Your task to perform on an android device: Read the review of Levis mens denim jeans
Image 0: 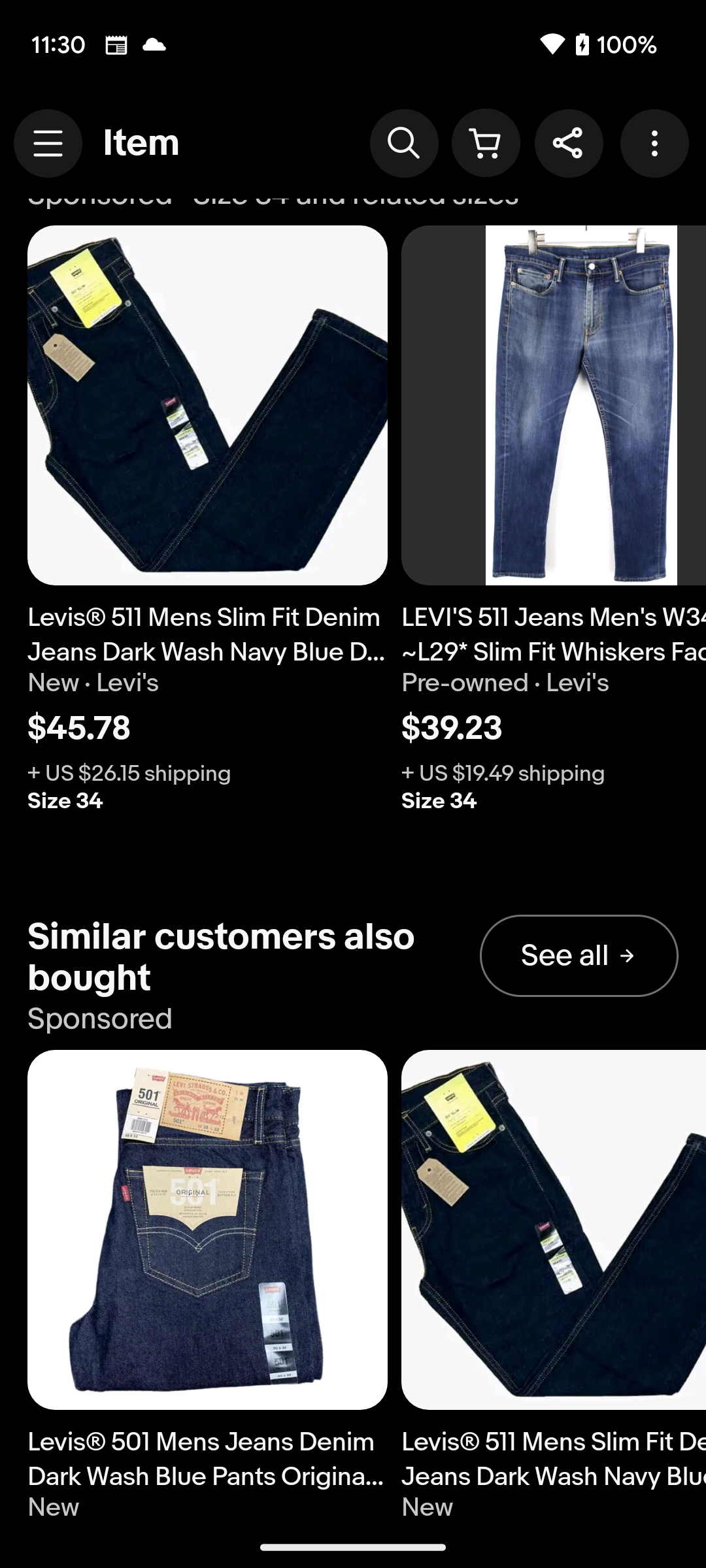
Go back to the previous page
Step 0: press back button
Image 1: 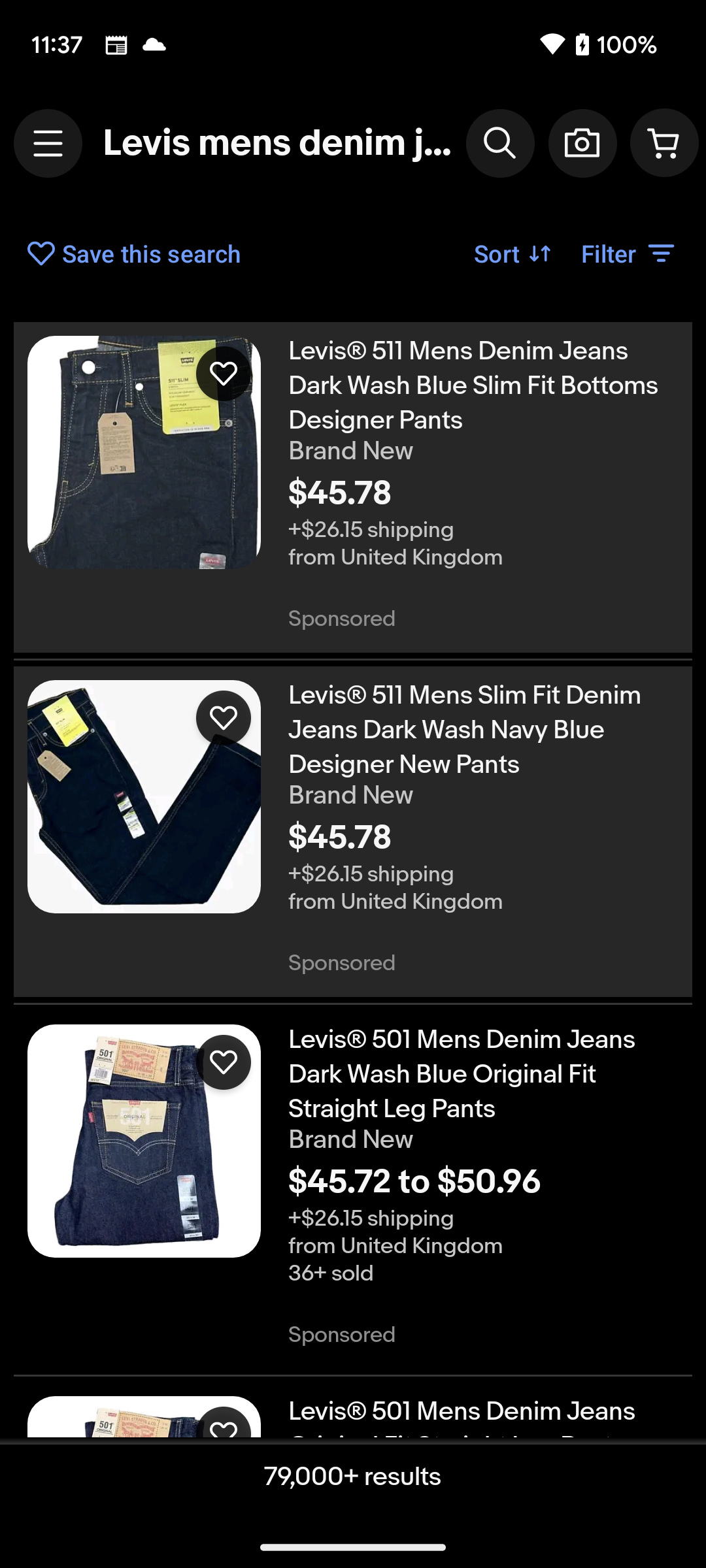
Click on the Levi's 511 Mens Denim Jeans Dark Wash Blue Slim Fit Bottoms Designer Pants
Step 1: click (483, 385)
Image 2: 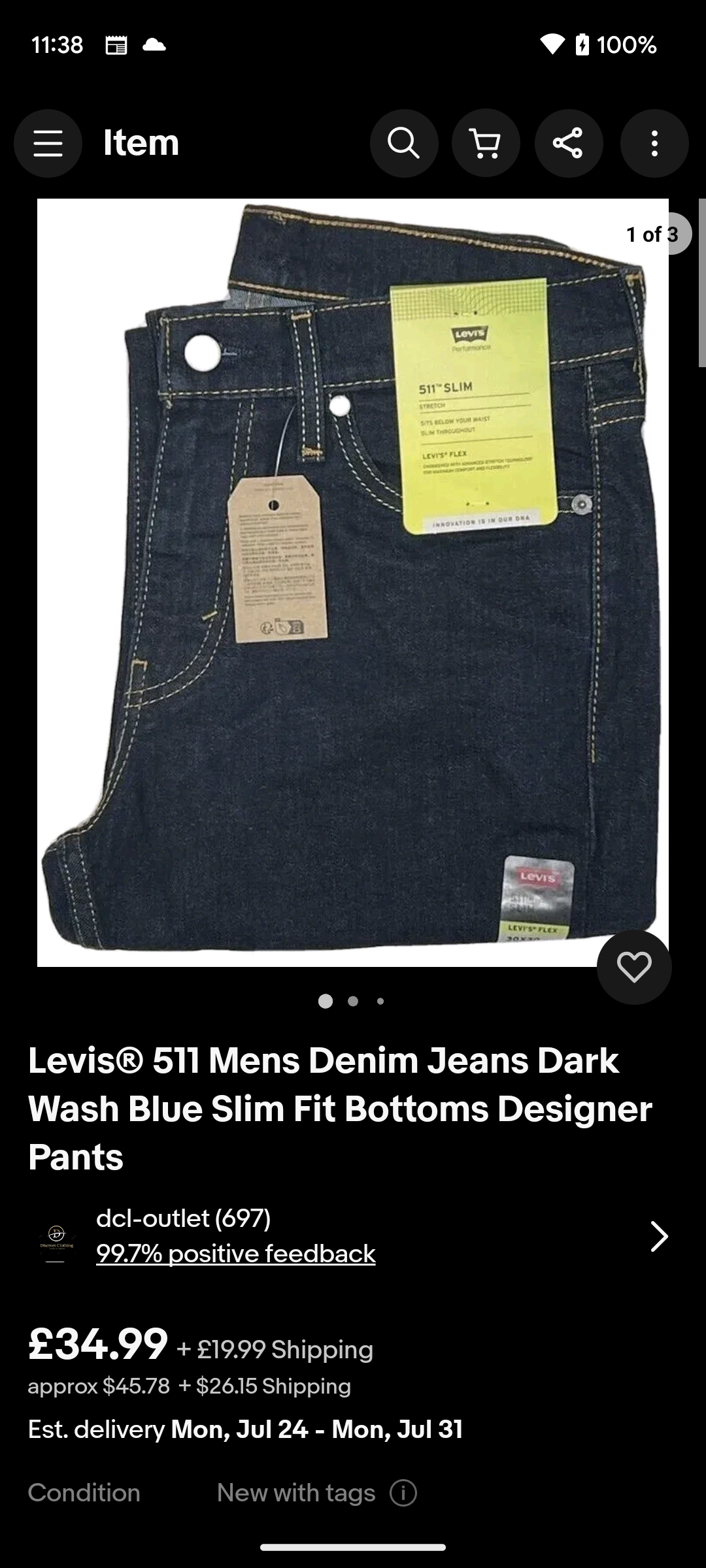
Scroll down to read reviews 
Step 2: scroll down
Image 3: 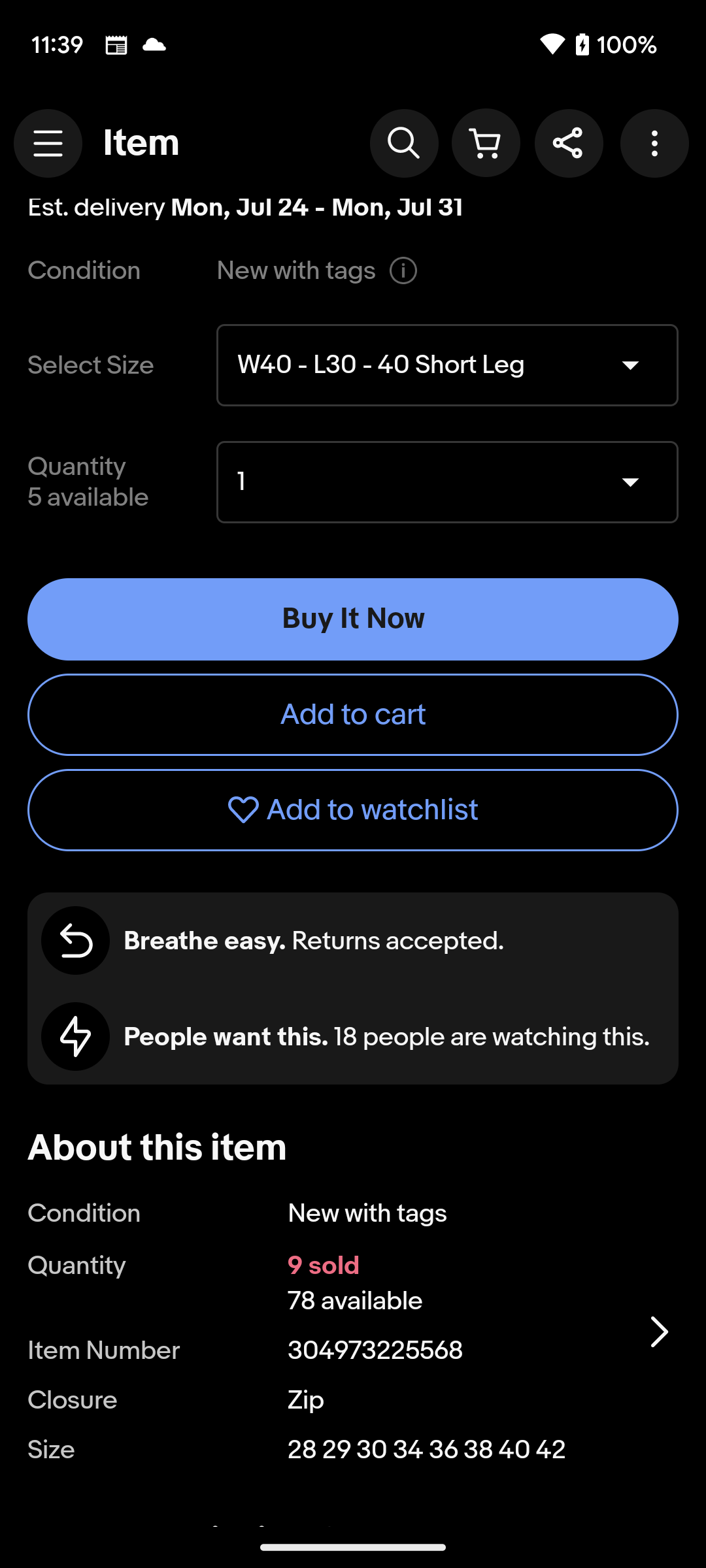
Scroll down to read reviews 
Step 3: scroll left
Image 4: 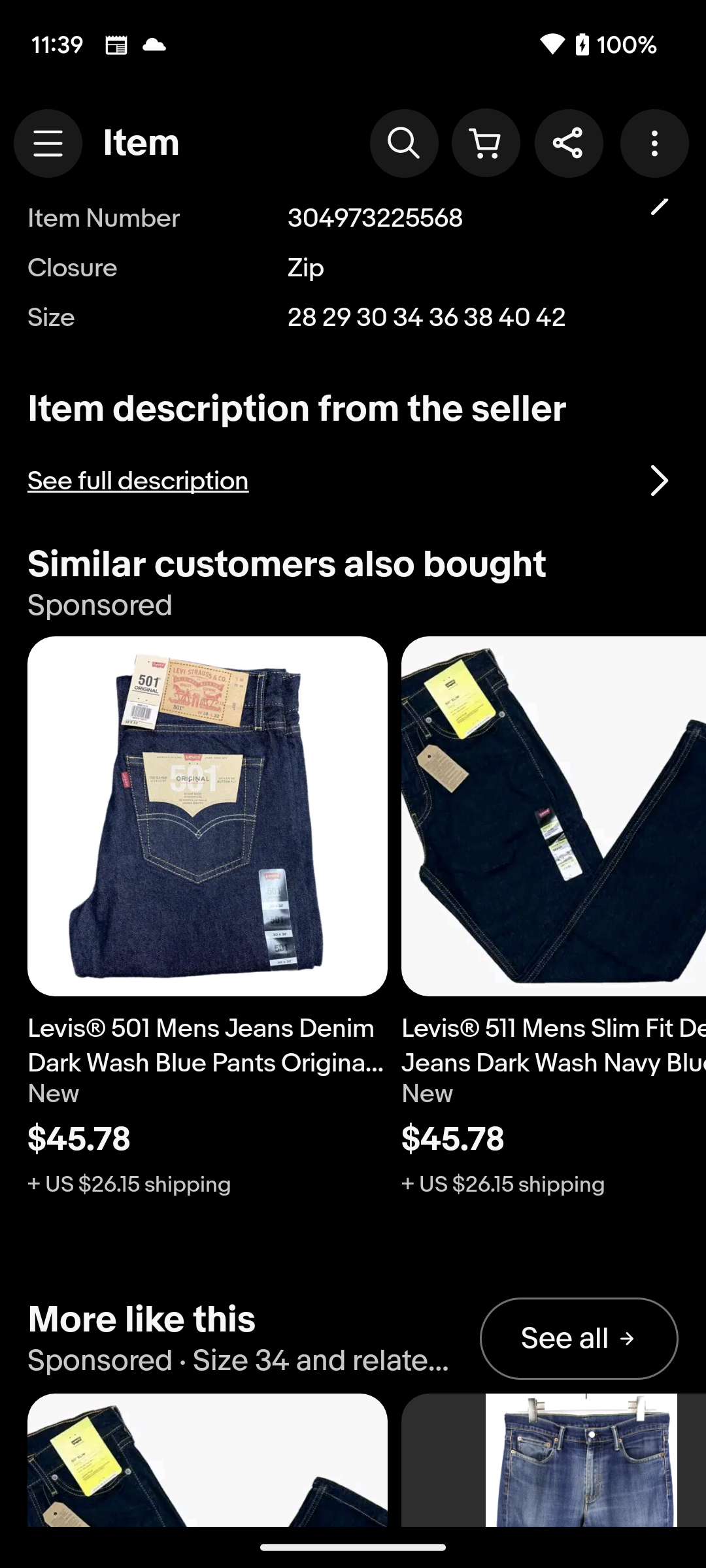
Scroll down to read reviews 
Step 4: scroll down
Image 5: 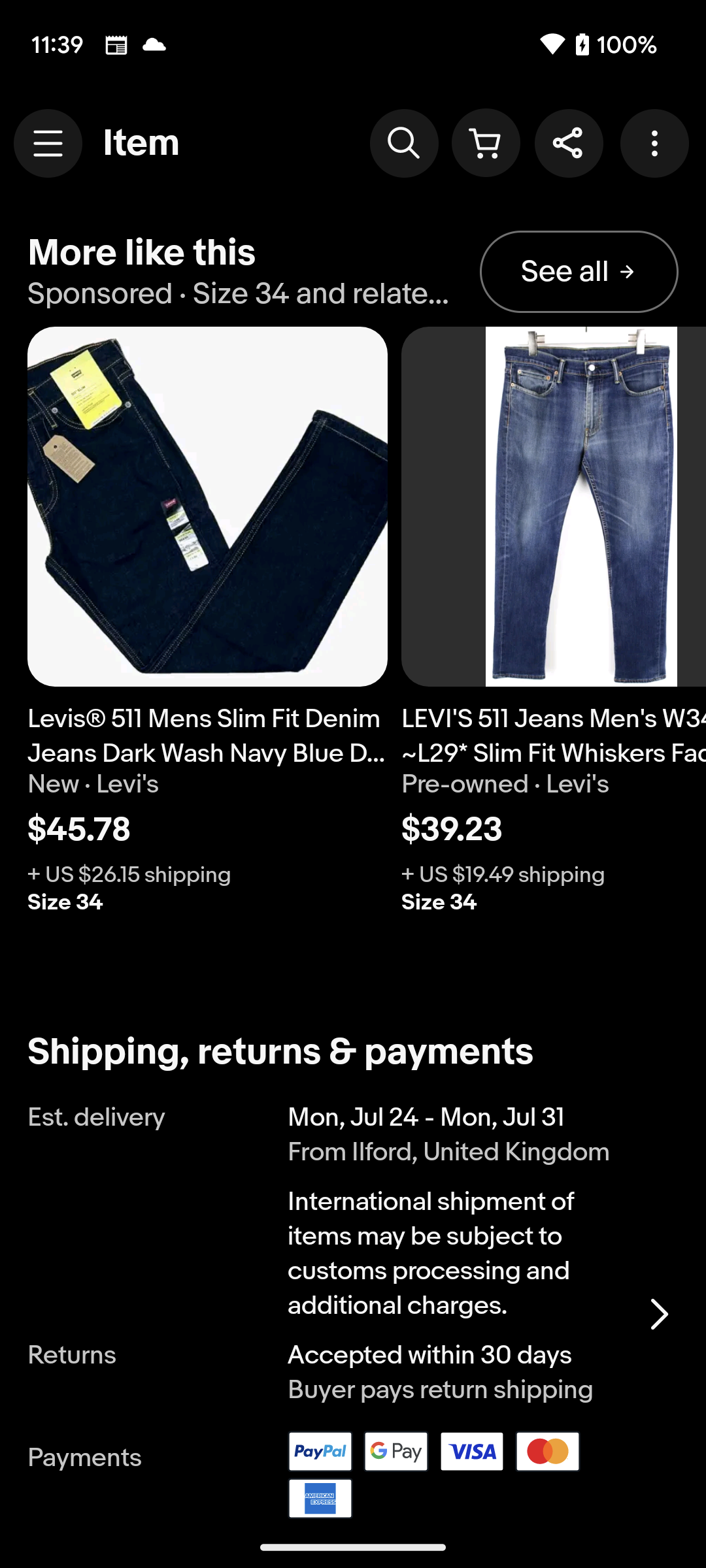
Scroll down to read reviews 
Step 5: scroll left
Image 6: 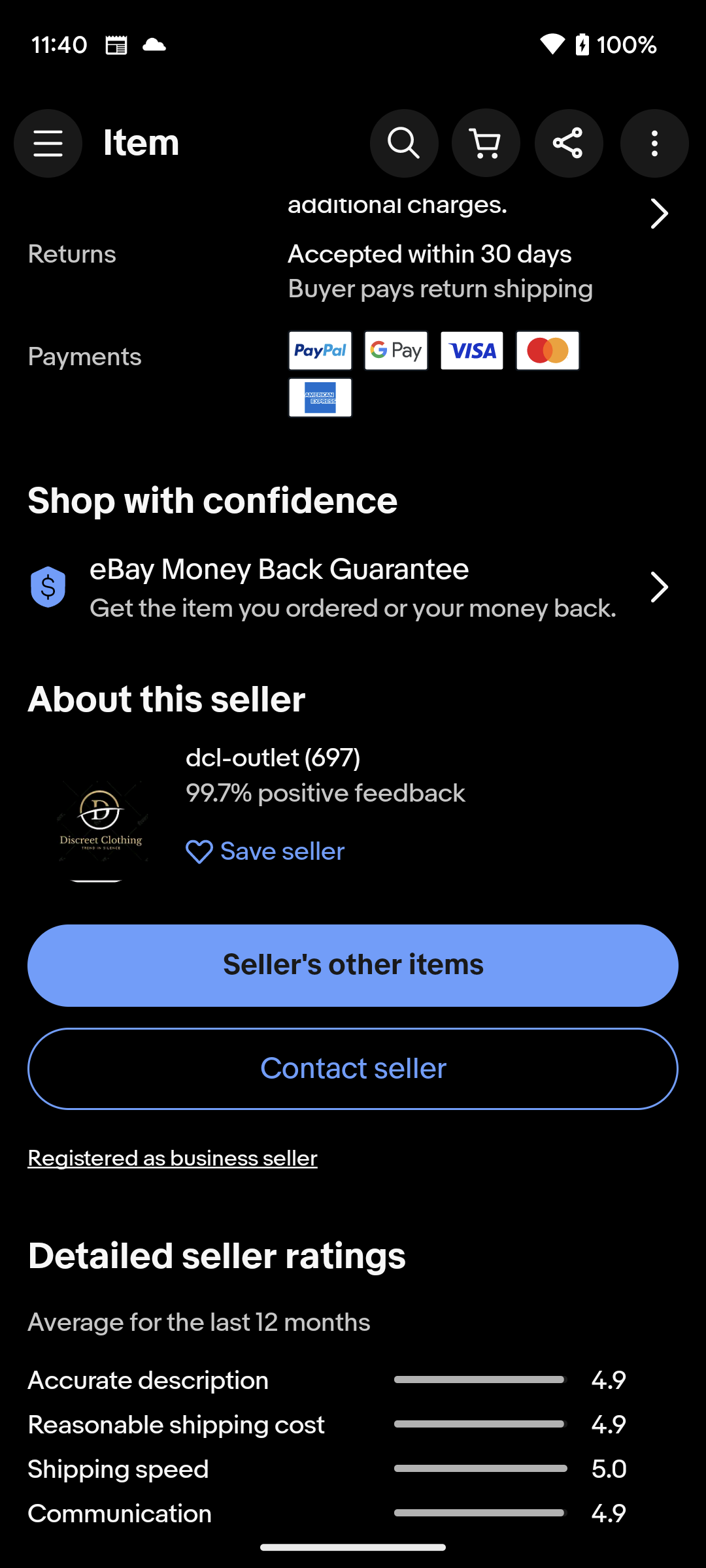
Scroll down to read reviews 
Step 6: scroll left